Your task to perform on an android device: Play My Recording 1.m4a on the Easy Voice Recorder app.
Image 0: 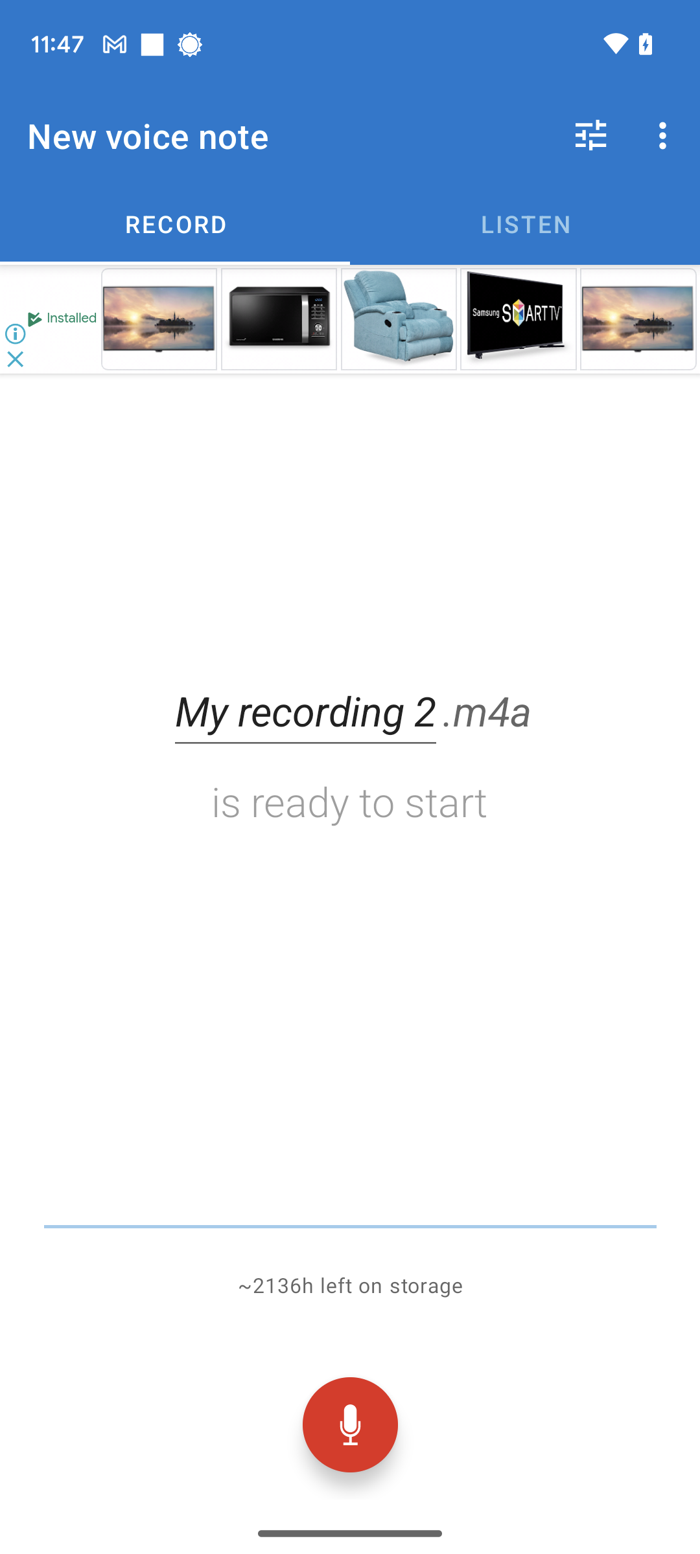
Click on the listen tab.
Step 0: click (525, 223)
Image 1: 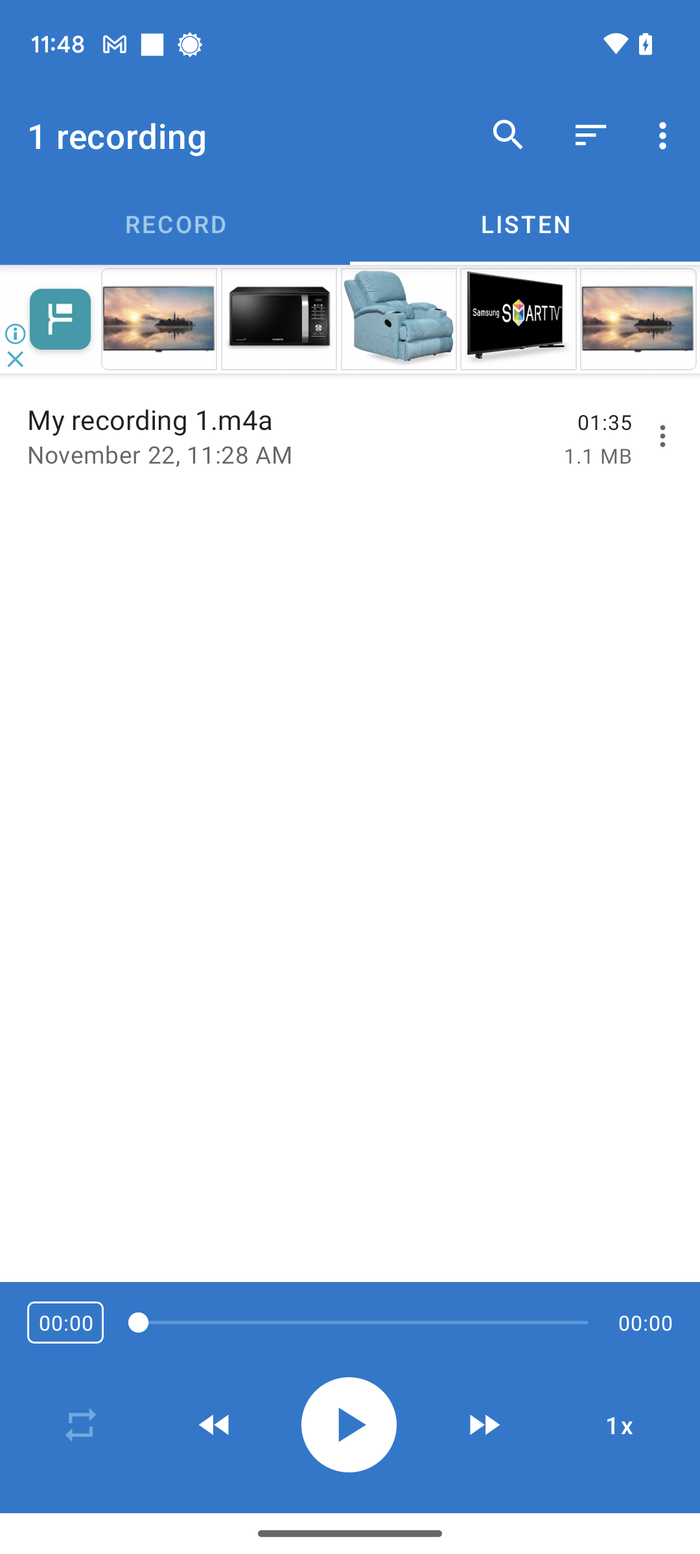
Click on My recording 1.
Step 1: click (295, 419)
Image 2: 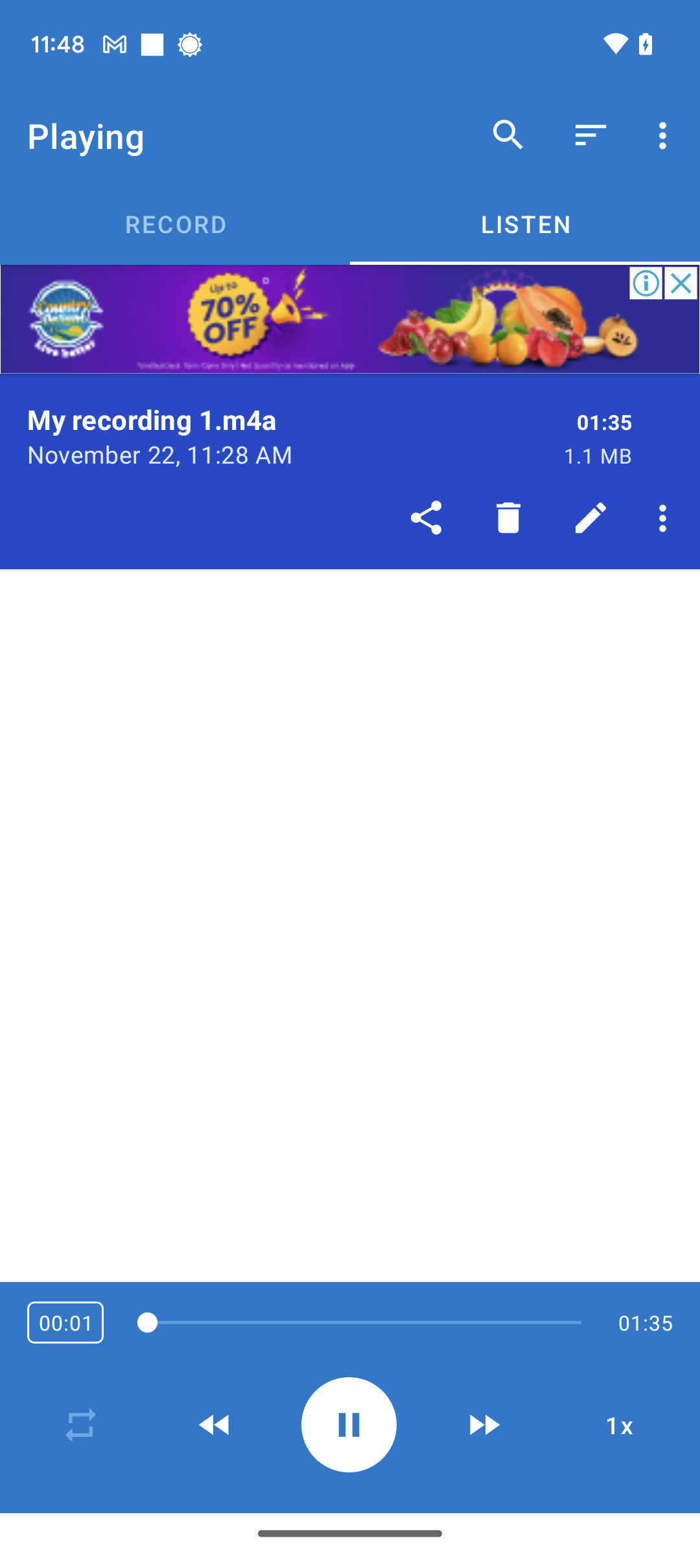
Click on My recording 1.
Step 2: wait